Your task to perform on an android device: Go to the Google docs and open the party tonight list
Image 0: 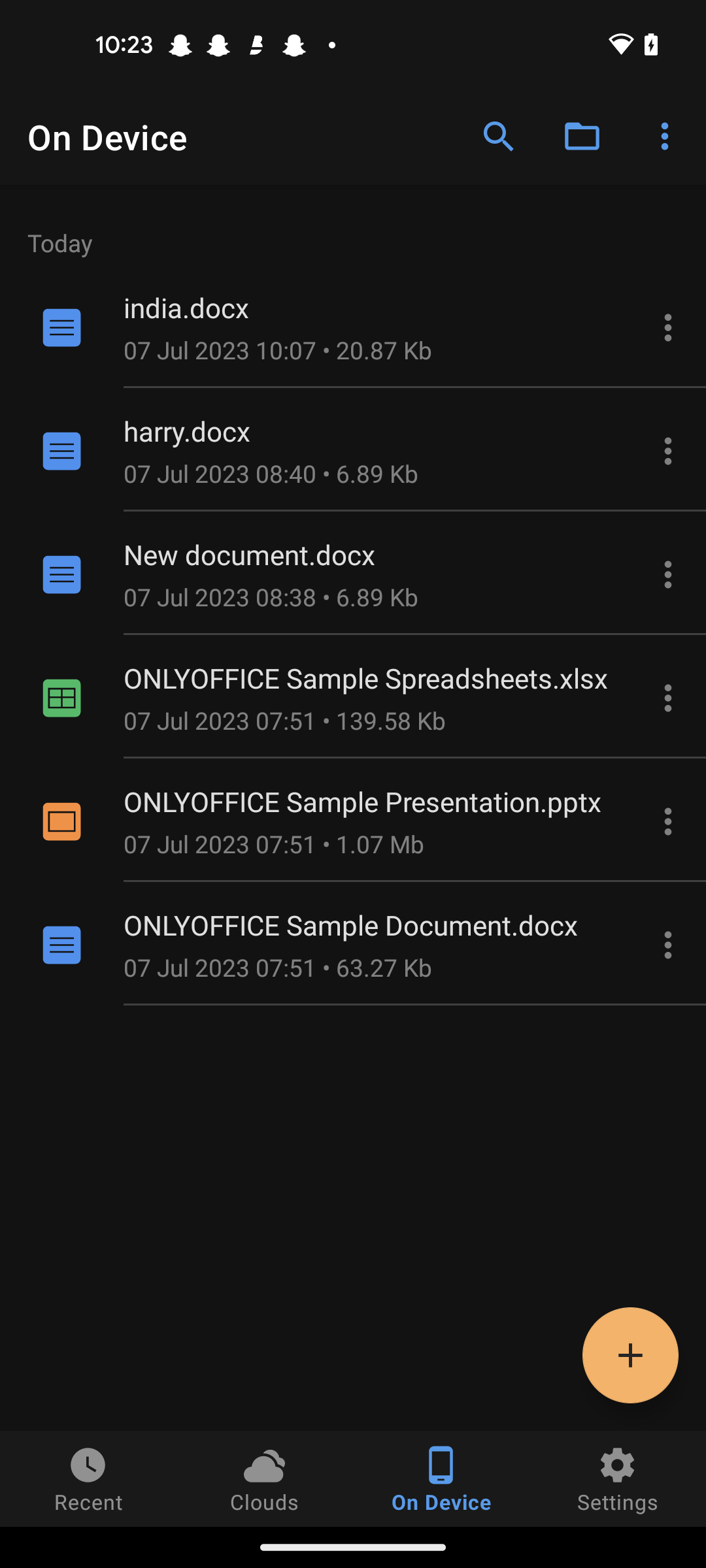
open the google docs app
Step 0: open app "Docs"
Image 1: 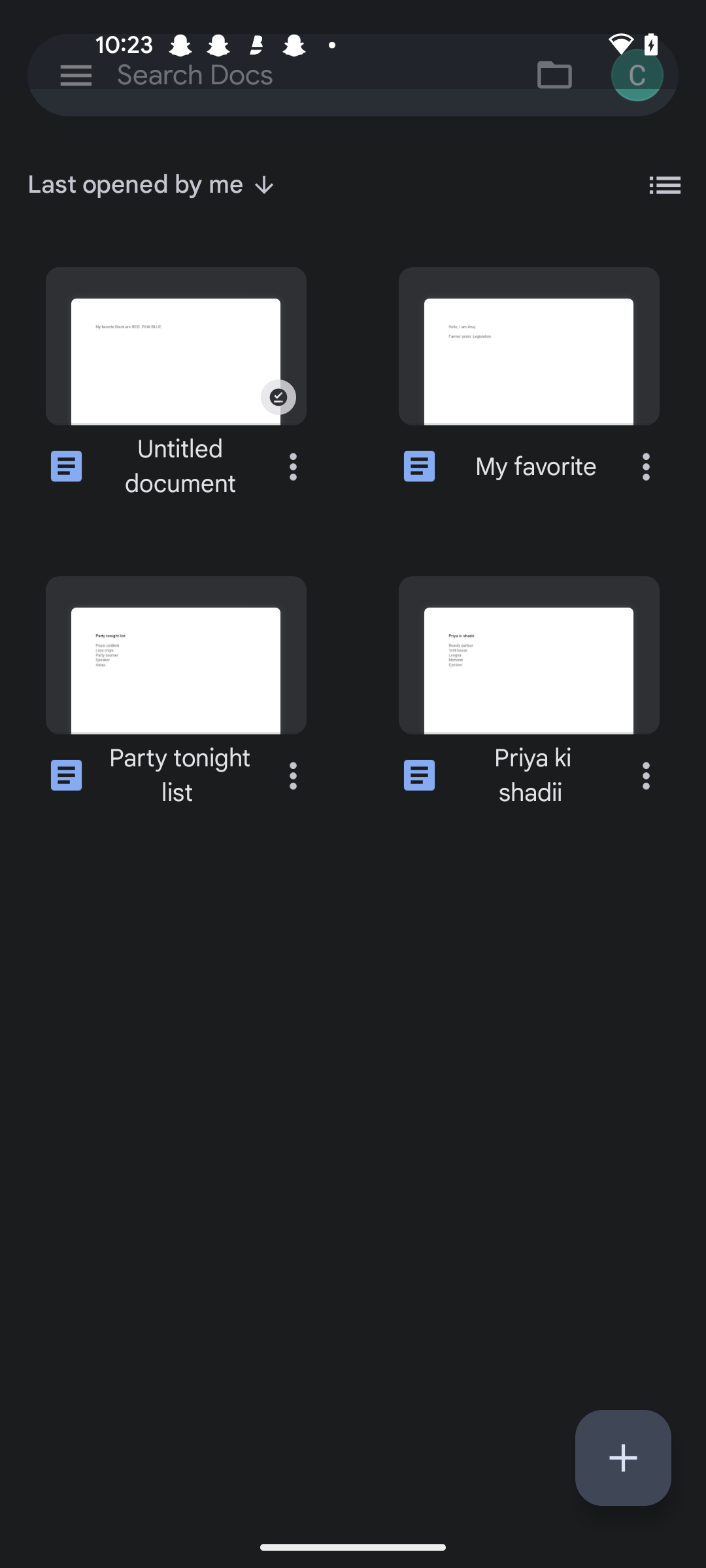
Click on the Party tonight list 
Step 1: click (175, 655)